Your task to perform on an android device:  I would like to view my saved favorite place
Image 0: 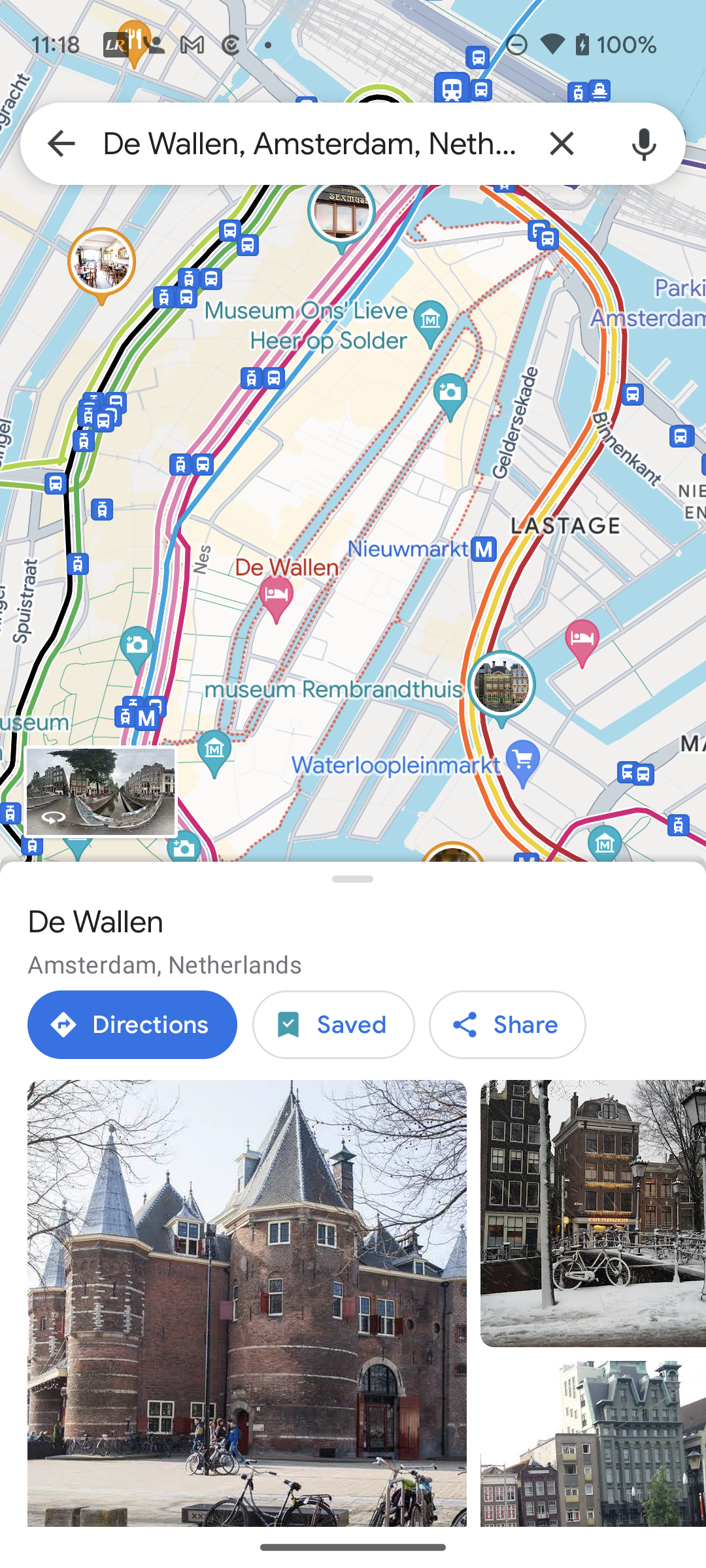
Go back to the screen
Step 0: press back button
Image 1: 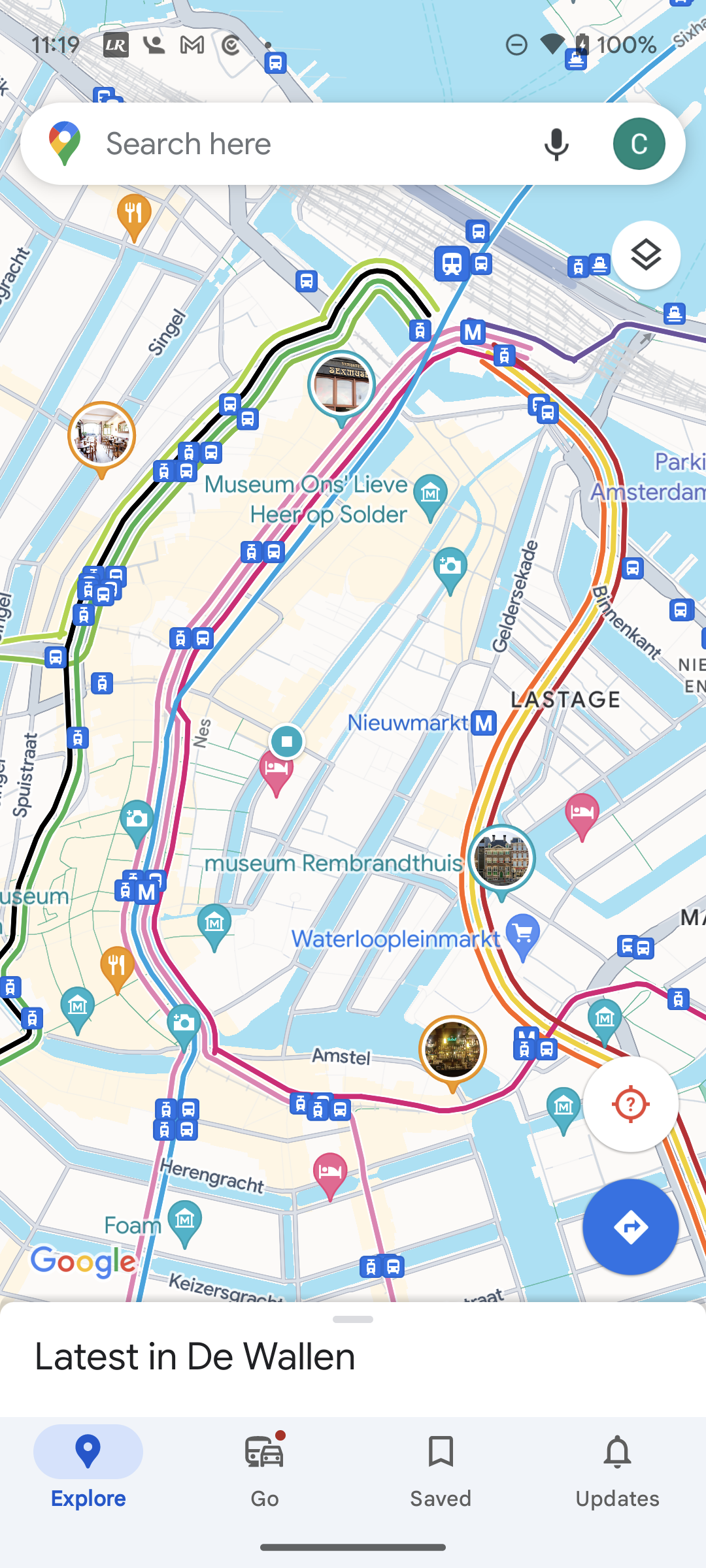
Click on the saved icon at the bottom of the screen
Step 1: click (441, 1471)
Image 2: 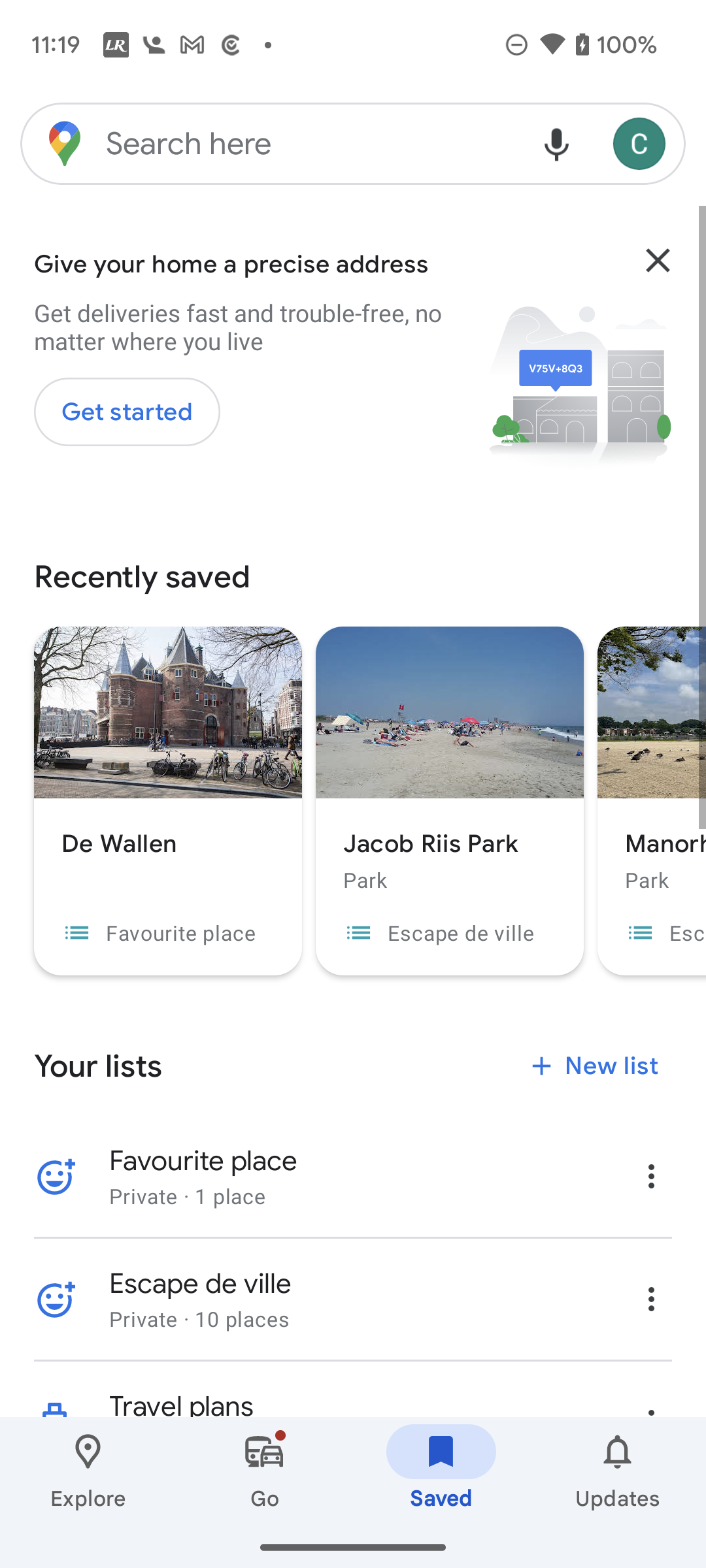
Click on the favorite place option to view the the saved place
Step 2: click (188, 1197)